Your task to perform on an android device: In the SoundCloud app Share the playlist Favourite to dbwscratch.test.id4@gmail.com
Image 0: 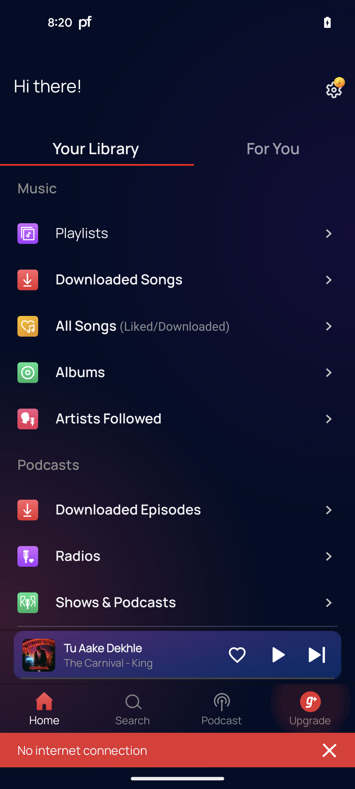
Open the SoundCloud app
Step 0: open app "SoundCloud"
Image 1: 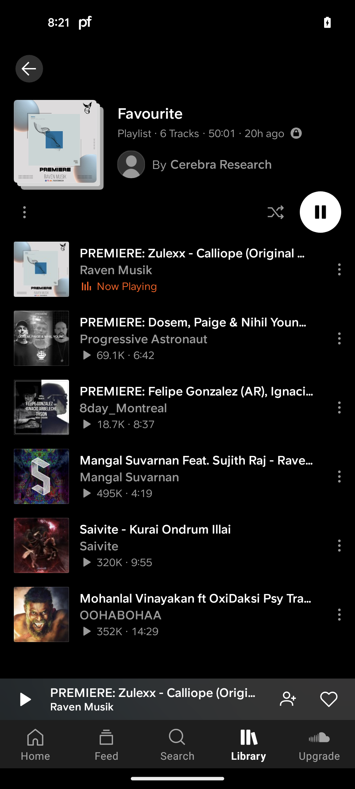
Click on the three dots more button below the Favourite playlist image
Step 1: click (26, 212)
Image 3: 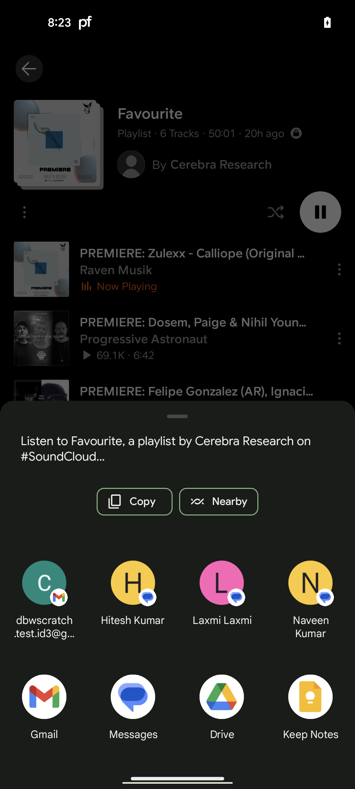
Choose Gmail for sharing the playlist
Step 3: click (41, 690)
Image 4: 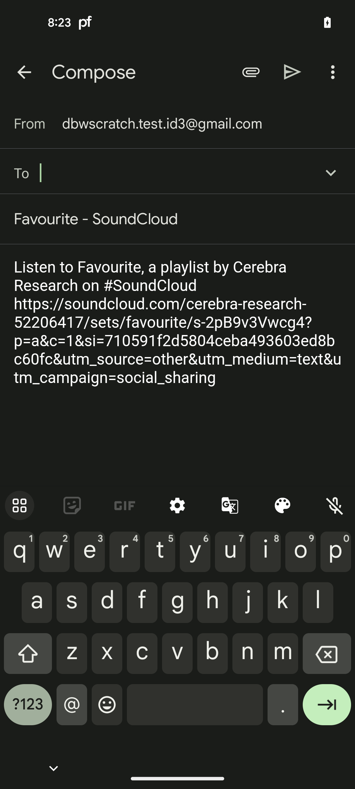
Enter the mail dbwscratch.test.id4@gmail.com in the recipient mail id section
Step 4: type "dbwscratch.test.id4@gmail.com"
Image 5: 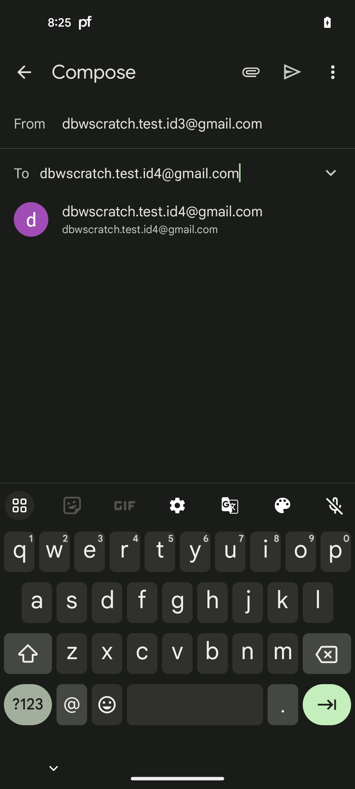
Choose the resulting mail id 
Step 5: click (162, 211)
Image 6: 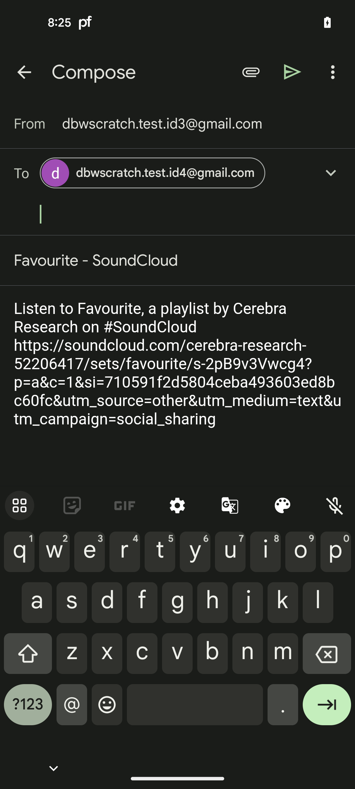
Click on the send button
Step 6: click (293, 72)